Your task to perform on an android device: I want to know how much I workout in the week and track my progress, so view my progress in the Fit app.
Image 0: 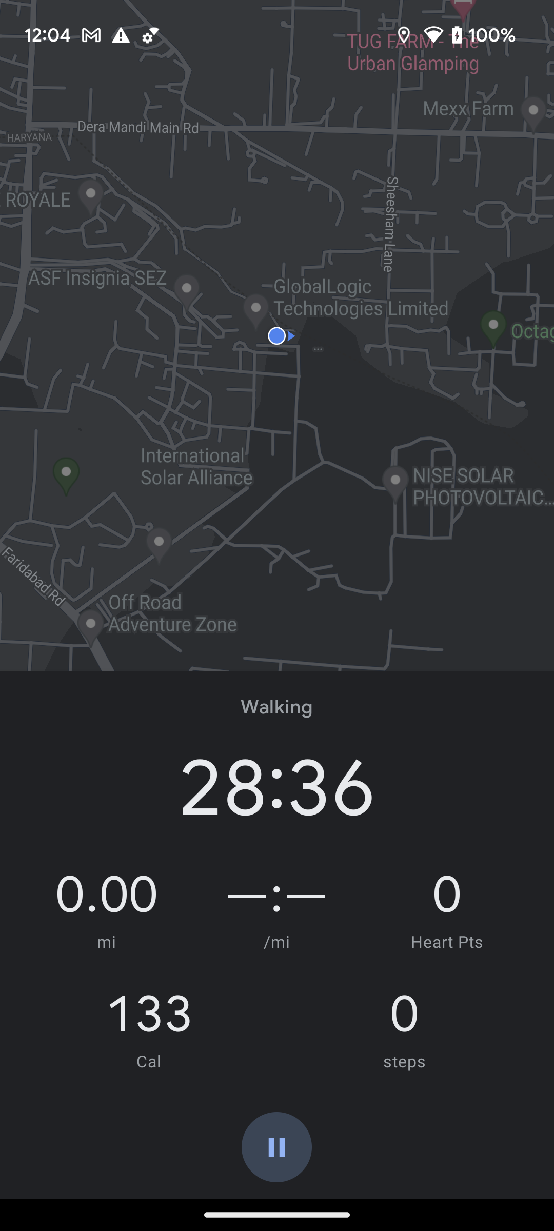
Go back to the previous page.
Step 0: press back button
Image 1: 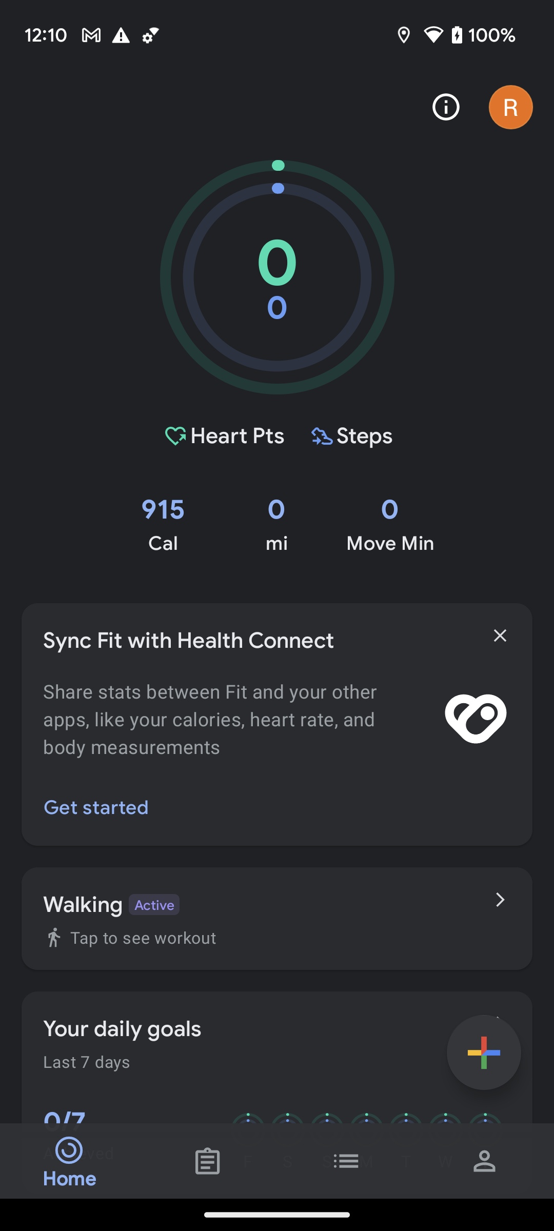
Scroll down to view my progress.
Step 1: scroll down
Image 2: 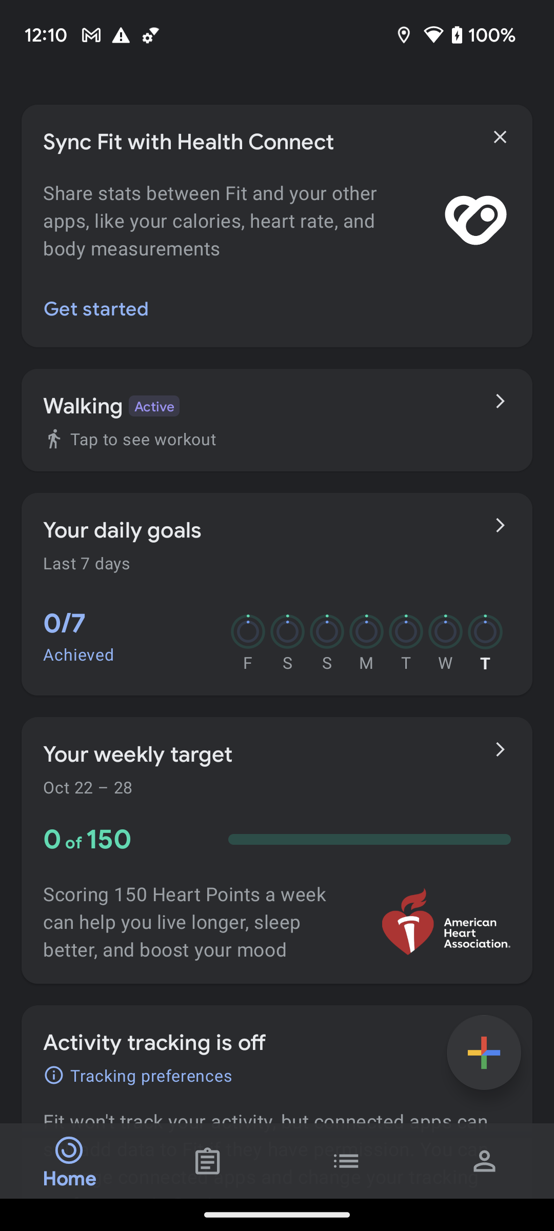
Click on Your daily goals option to view my progress.
Step 2: click (245, 530)